Your task to perform on an android device: I have finished reading for the day, therefore I would like to add bookmarks to the 6 page no. so I can pick up where I left off tomorrow on the Wattpad app
Image 0: 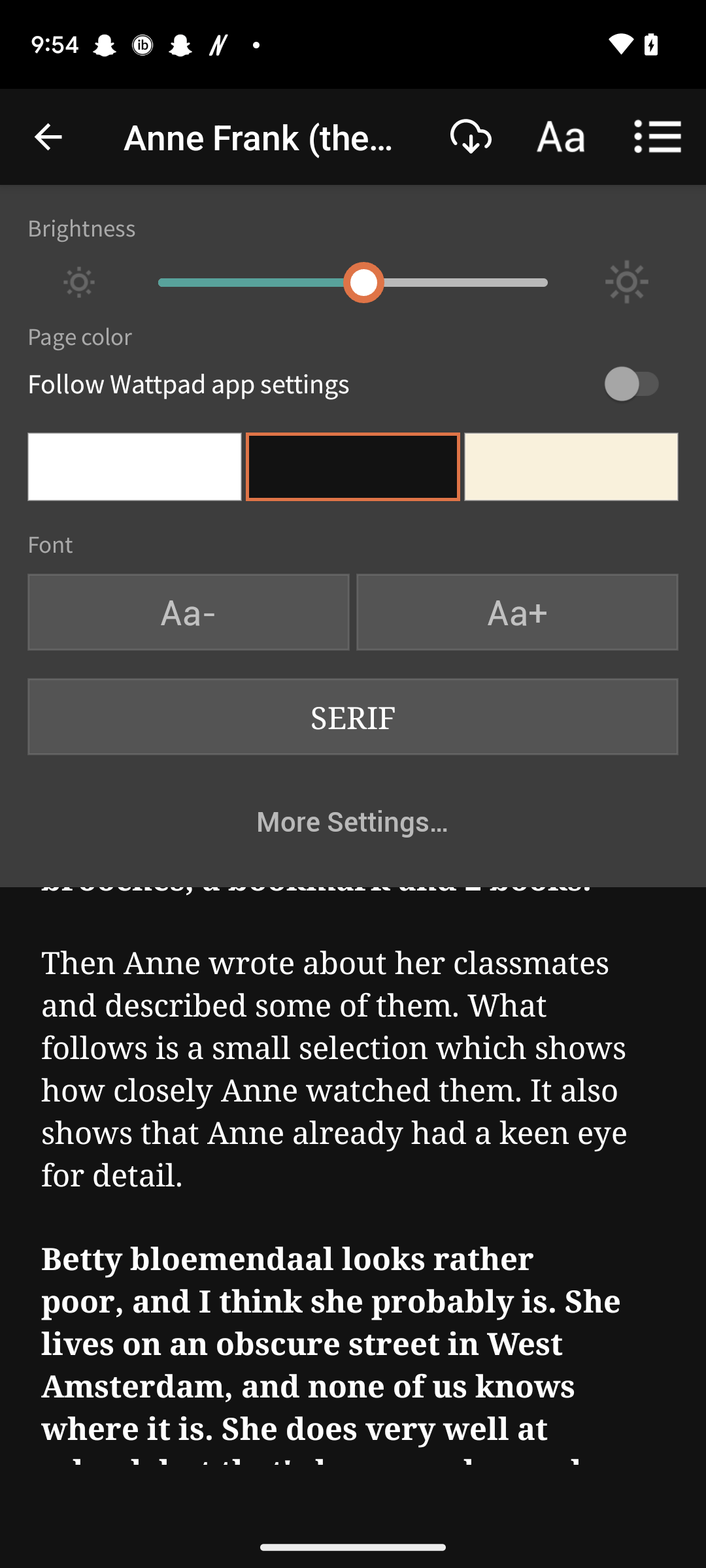
Click on the Bookmark icon 
Step 0: click (471, 137)